Your task to perform on an android device:  Add the Redmi Note 12 Pro to the cart.
Image 0: 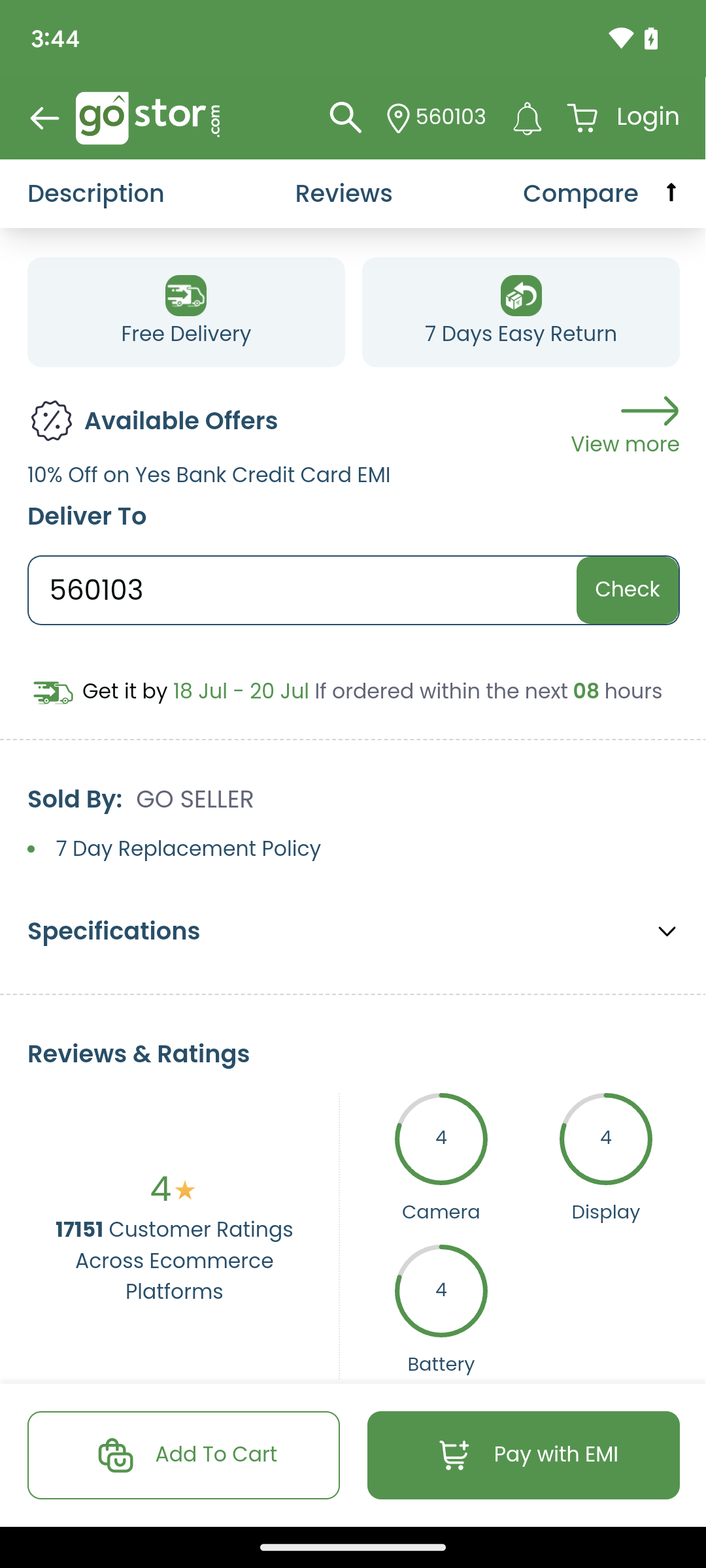
Click on "Add To Cart" at the bottom left of the screen to add the product to your cart.
Step 0: click (184, 1454)